Your task to perform on an android device: I would like to use the Flipkart app to compare the cost of the Canon EOS 1500D DSLR Camera Body + 18-55 mm IS II Lens (Black) with those of comparable items.
Image 0: 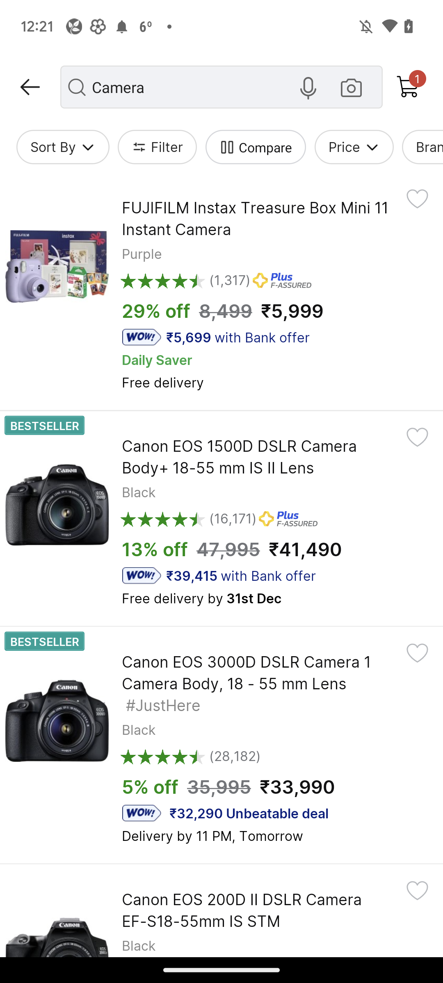
Click on the Canon EOS 1500D DSLR Camera Body + 18-55 mm IS II Lens (Black) 
Step 0: click (258, 457)
Image 1: 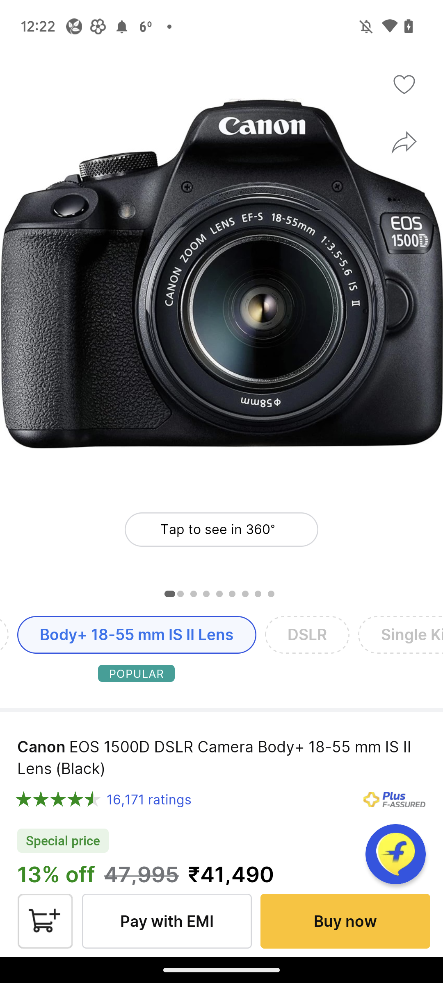
Swipe up to view similar product
Step 1: scroll down
Image 2: 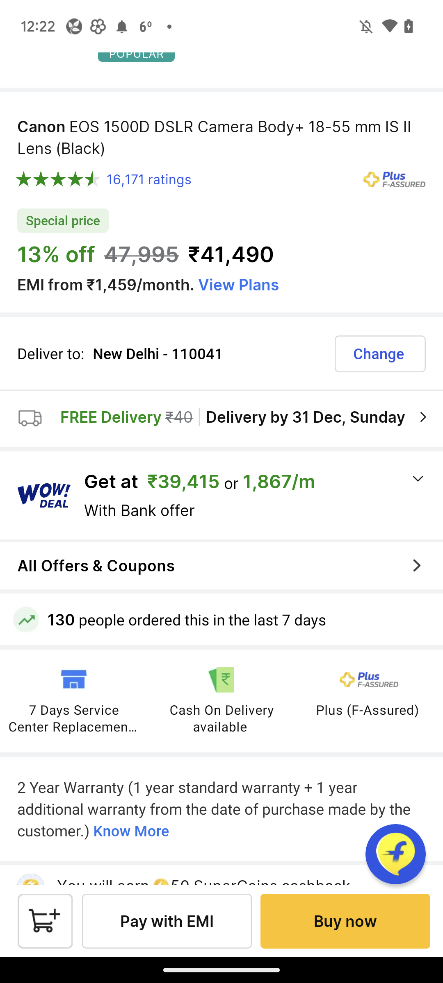
Swipe up to view similar product
Step 2: scroll down
Image 3: 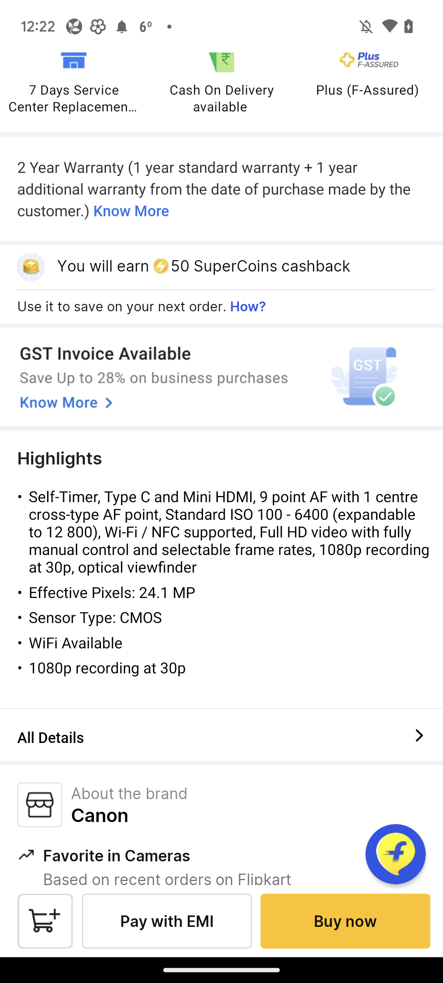
Swipe up to view similar product
Step 3: scroll down
Image 4: 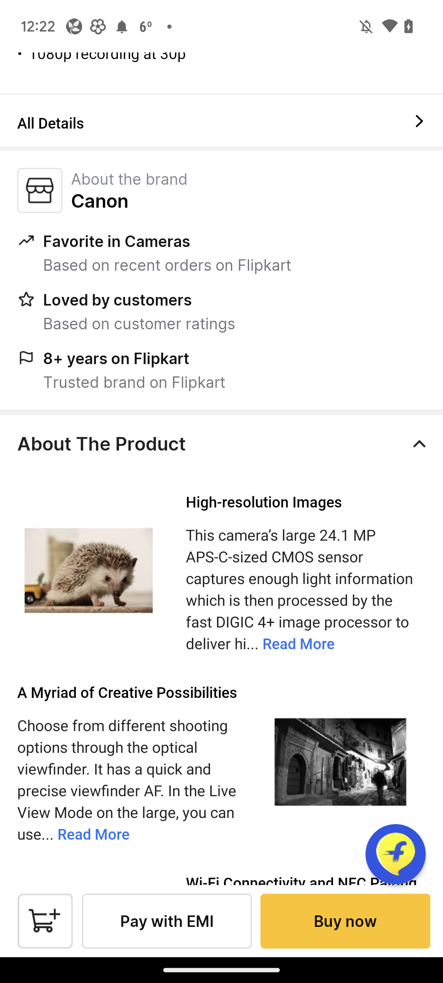
Swipe up to view similar product
Step 4: scroll down
Image 5: 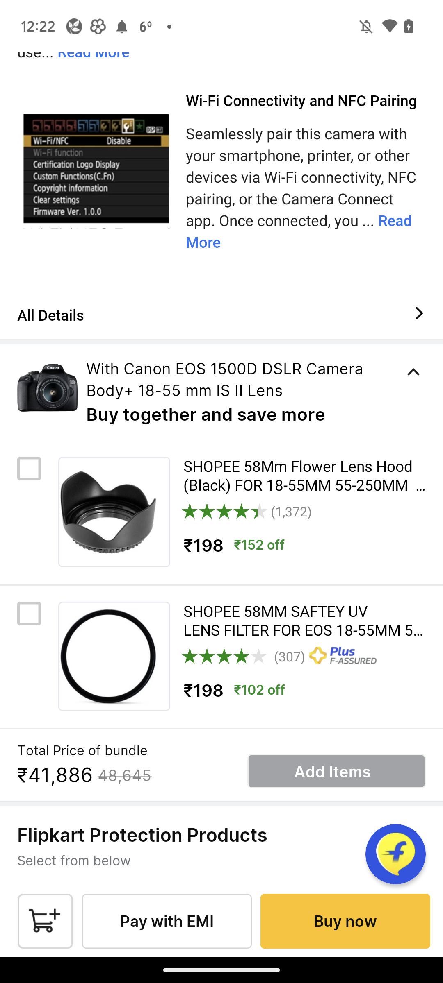
Swipe up to view similar product
Step 5: scroll down
Image 6: 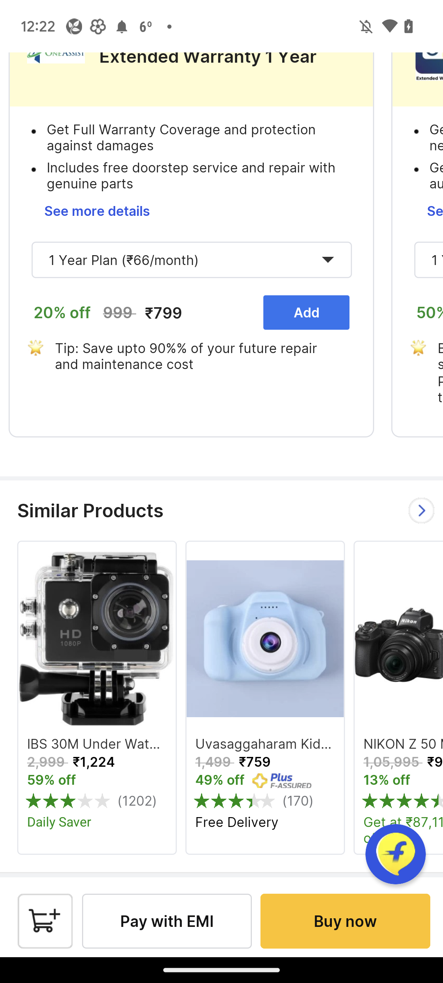
Click on the Arrow icon
Step 6: click (415, 513)
Image 7: 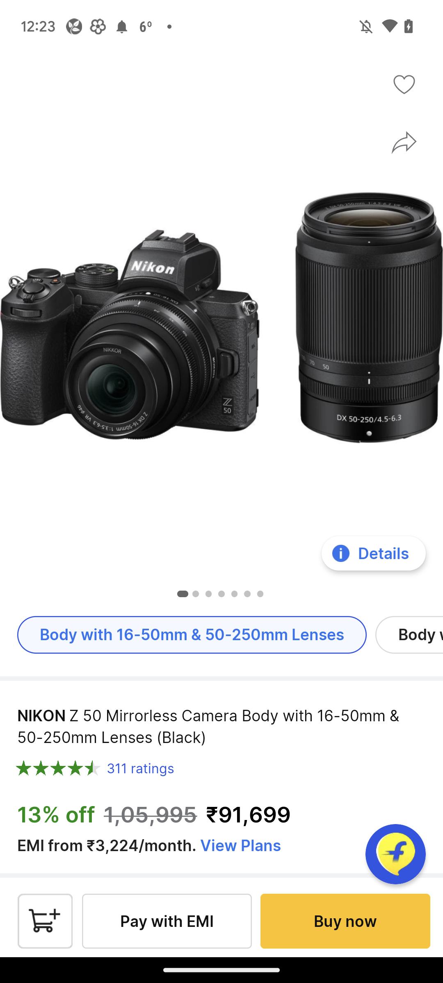
Click on the Arrow icon
Step 7: wait